Your task to perform on an android device: I want to read the A_short_history_of_Germany file, so search for this file in the Dropbox app.
Image 0: 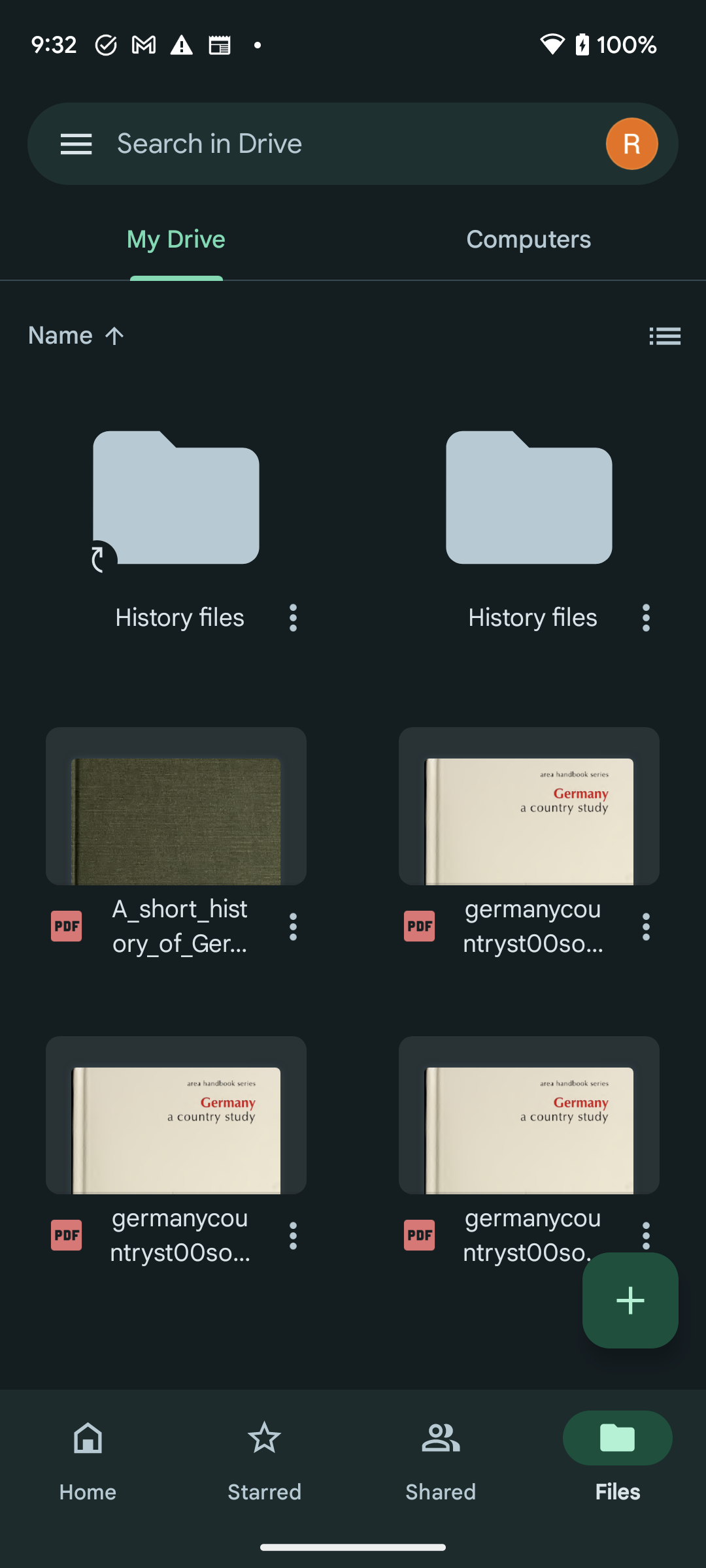
Open the Dropbox app.
Step 0: open app "Dropbox"
Image 1: 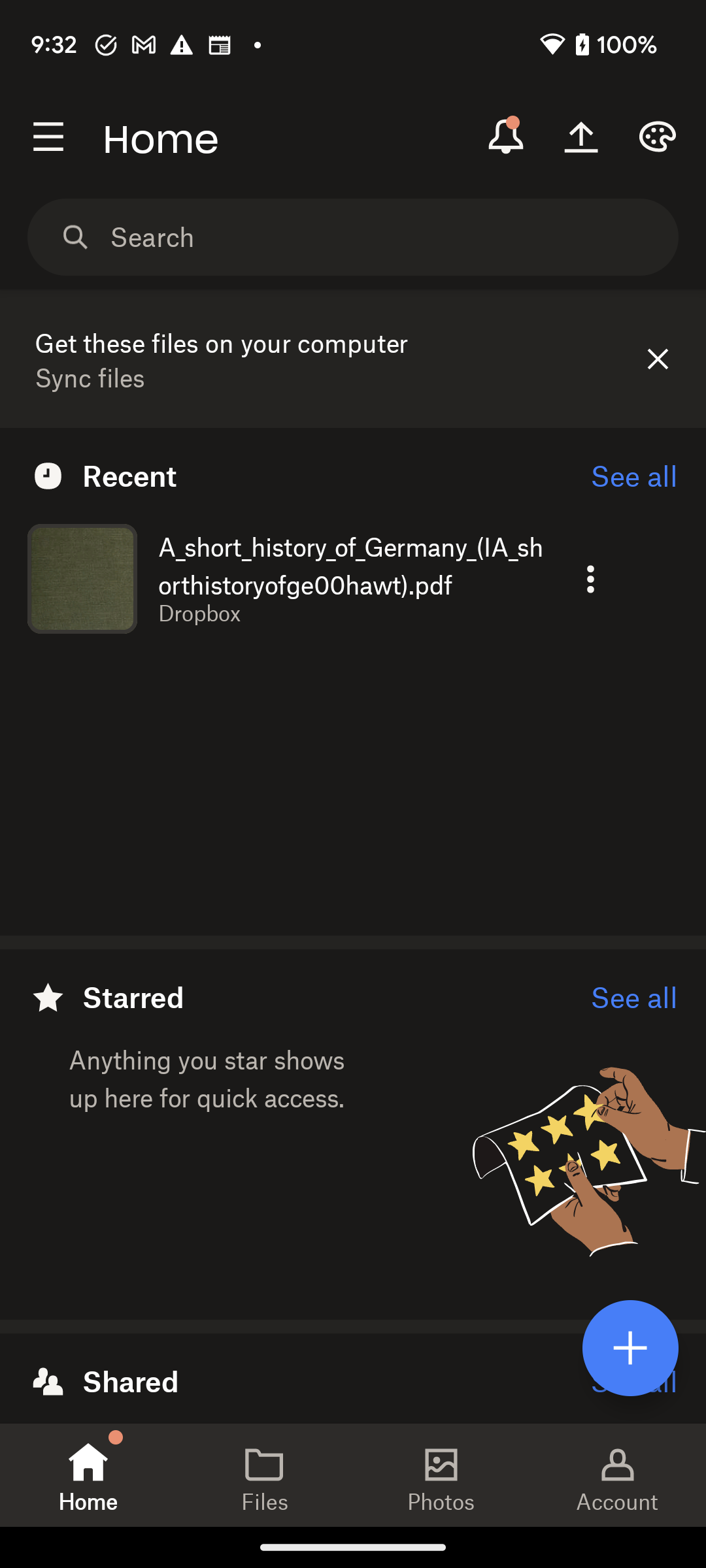
Click on the search bar to search for the file.
Step 1: click (387, 237)
Image 2: 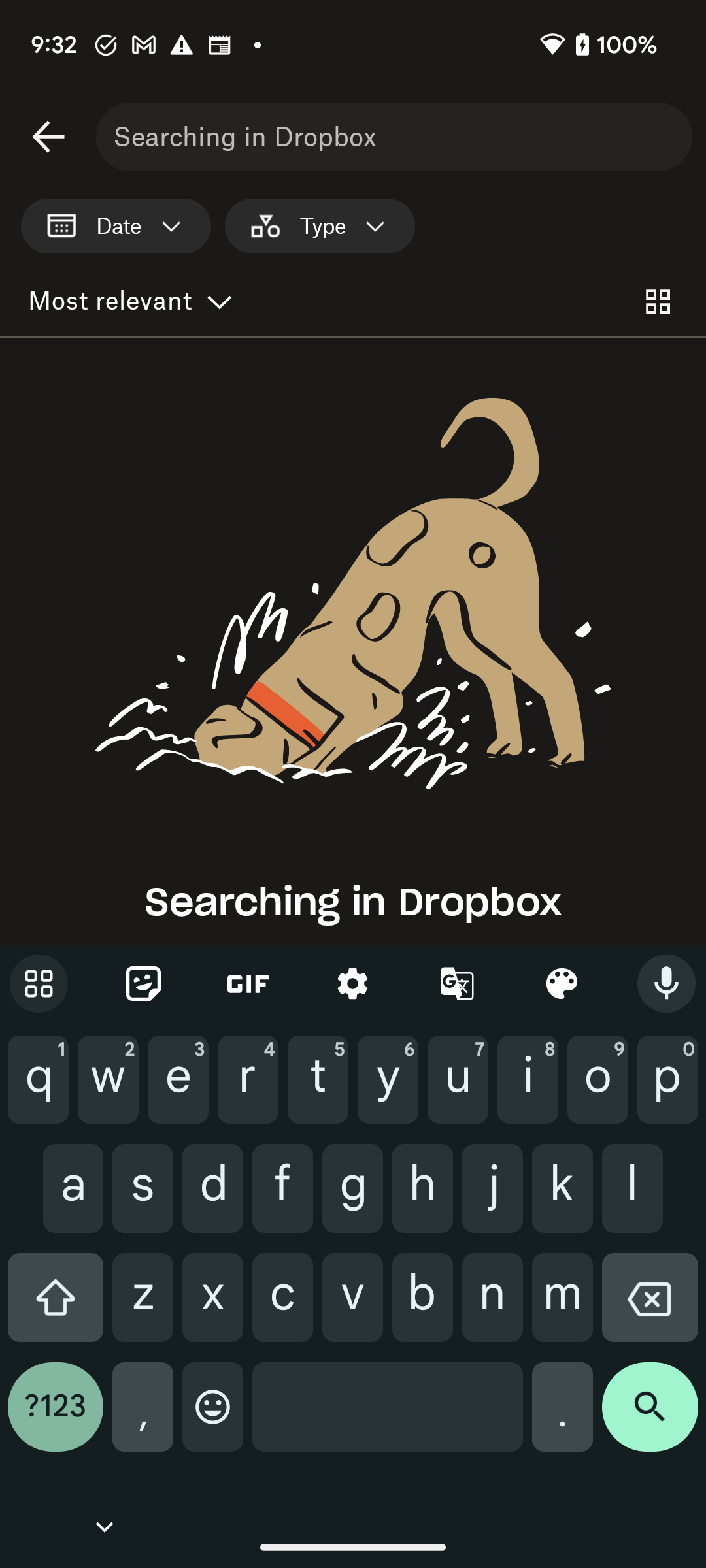
Type A_short_history_of_Germany file in the search bar.
Step 2: type "A_short_history_of_Germany"